Your task to perform on an android device: In the Duolingo app, I want to look over my progress.
Image 0: 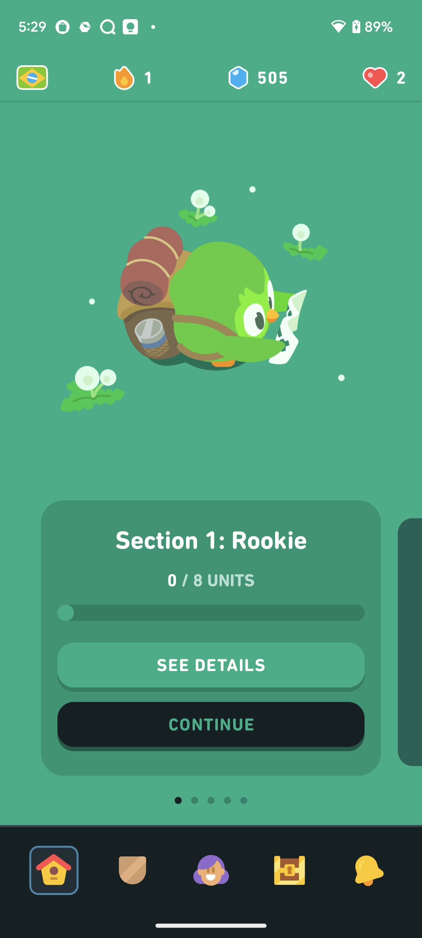
Click on the Continue to see progress
Step 0: click (211, 727)